Your task to perform on an android device: I want to share the ´ Tour to Amsterdam´ document with my buddy karin at karin.iversen@example.com using Gmail.
Image 0: 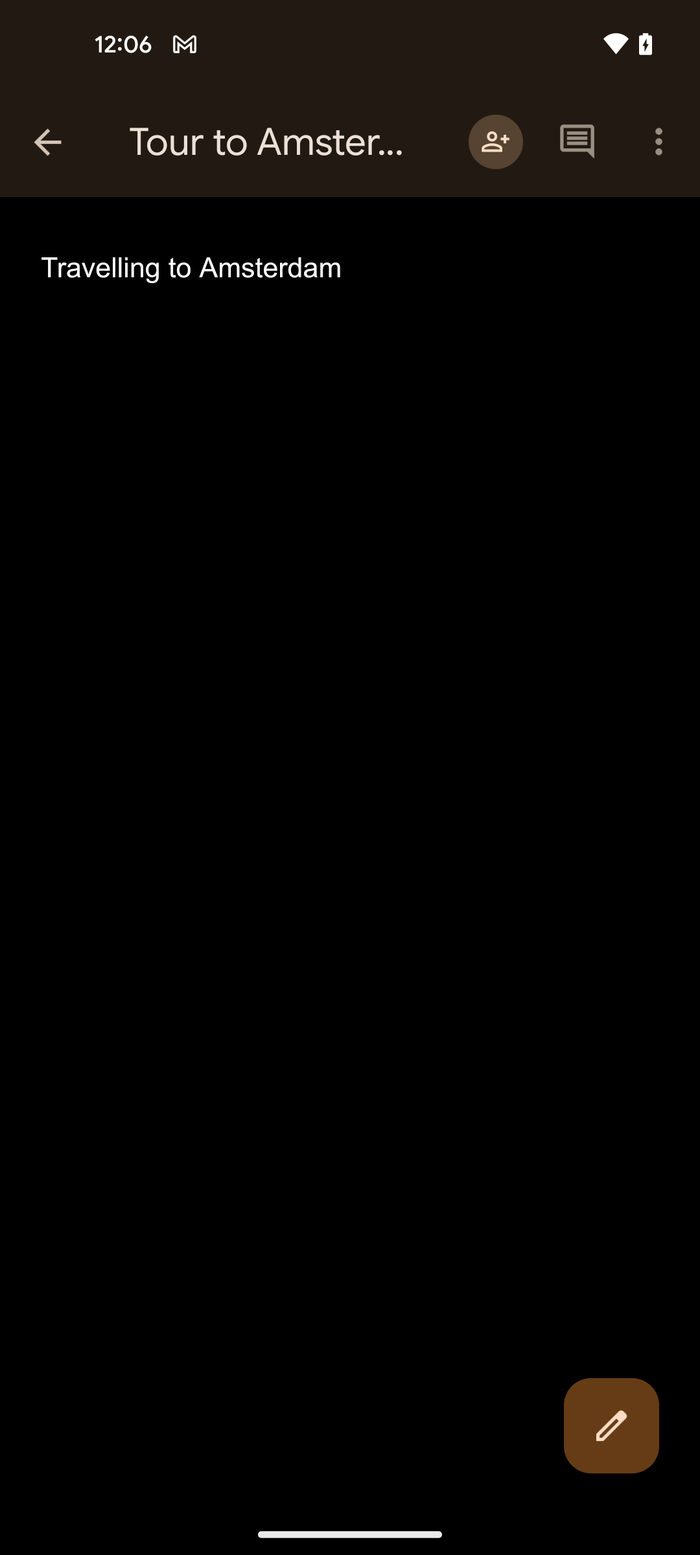
Tap on the three dots menu icon 
Step 0: click (659, 141)
Image 1: 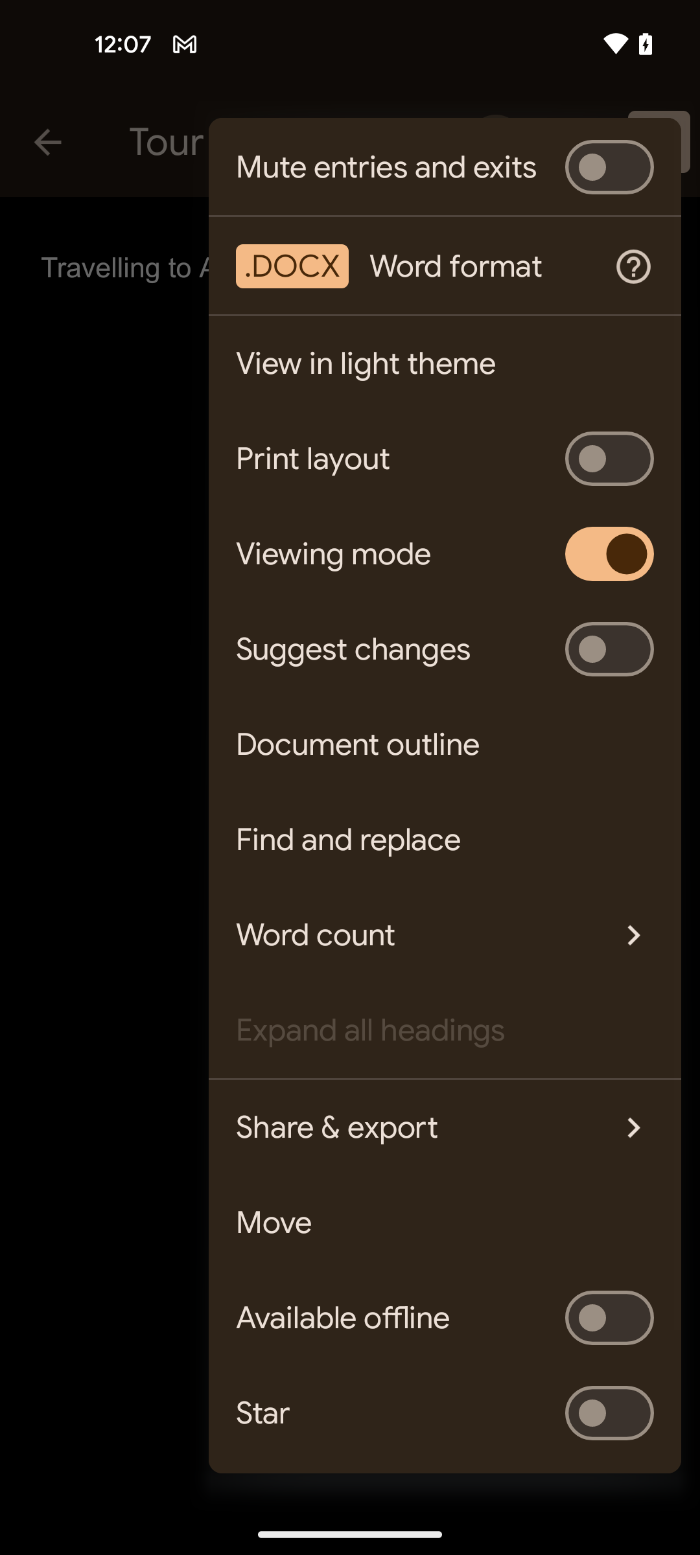
Click on the share & export option
Step 1: click (410, 1127)
Image 2: 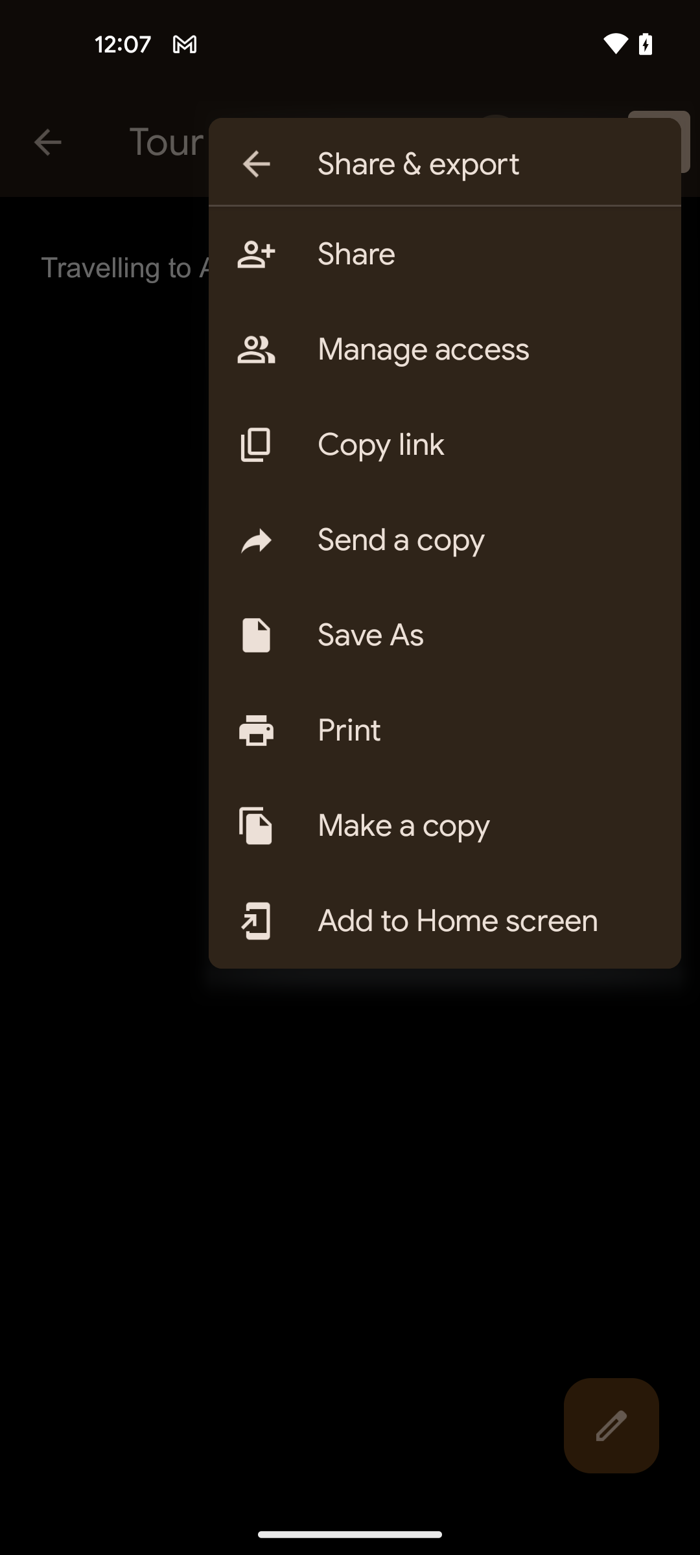
Tap on the manage access option
Step 2: click (485, 349)
Image 3: 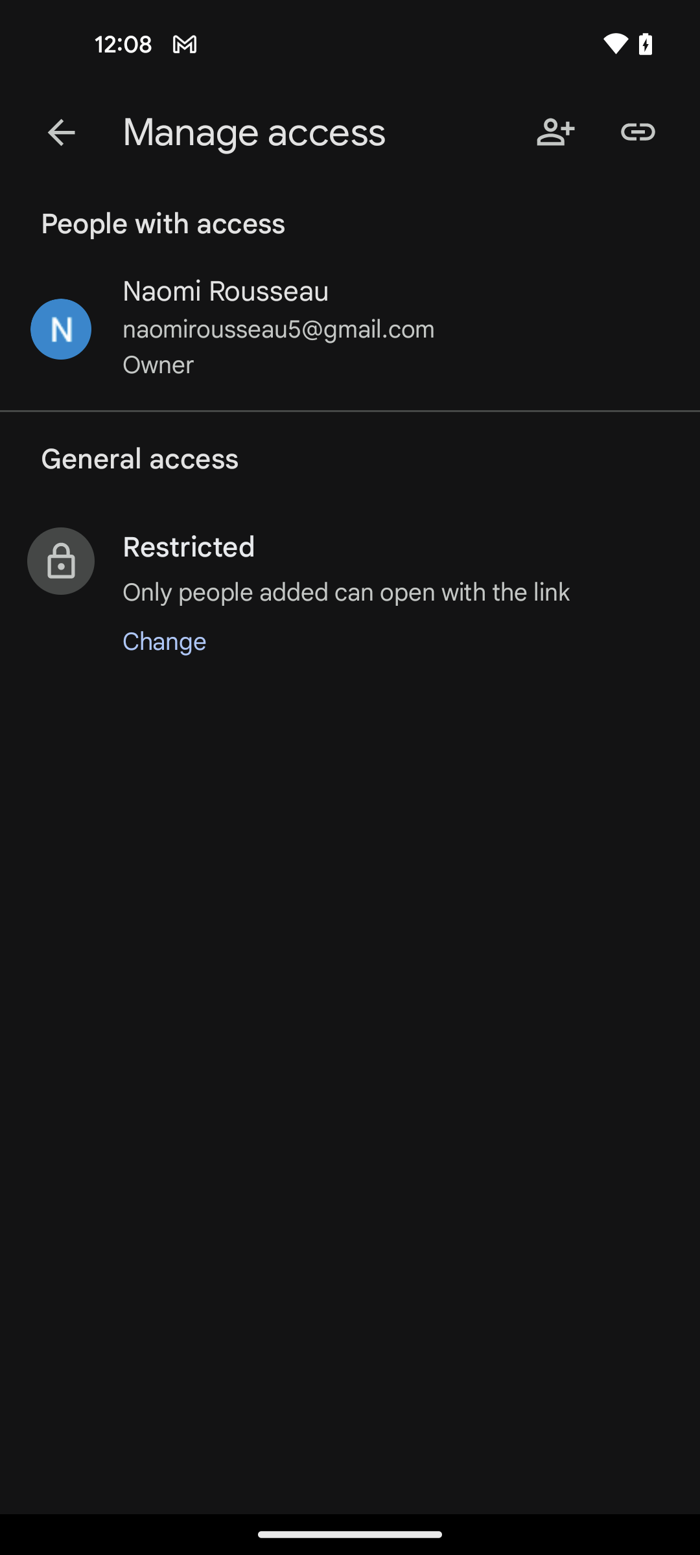
Click on the link option
Step 3: click (638, 132)
Image 4: 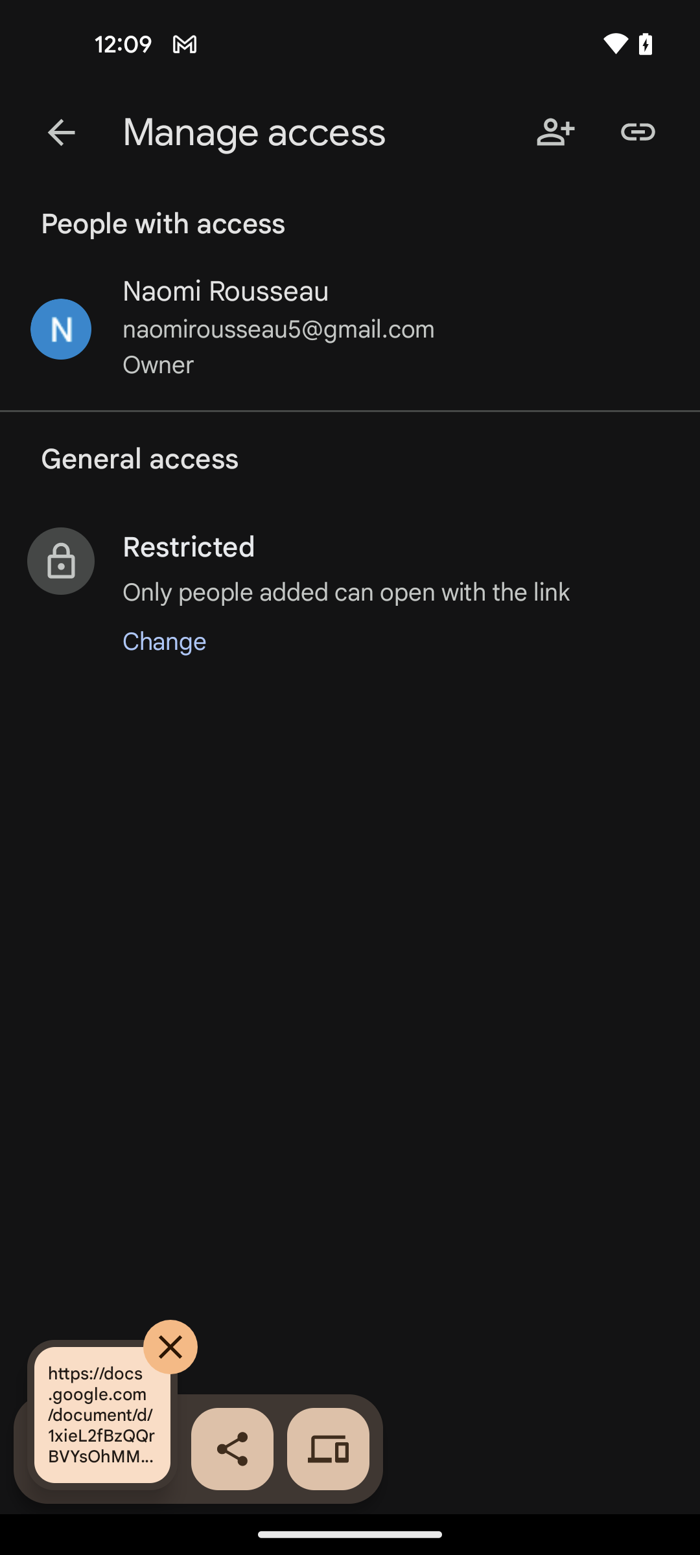
Tap on the share icon option
Step 4: click (232, 1449)
Image 5: 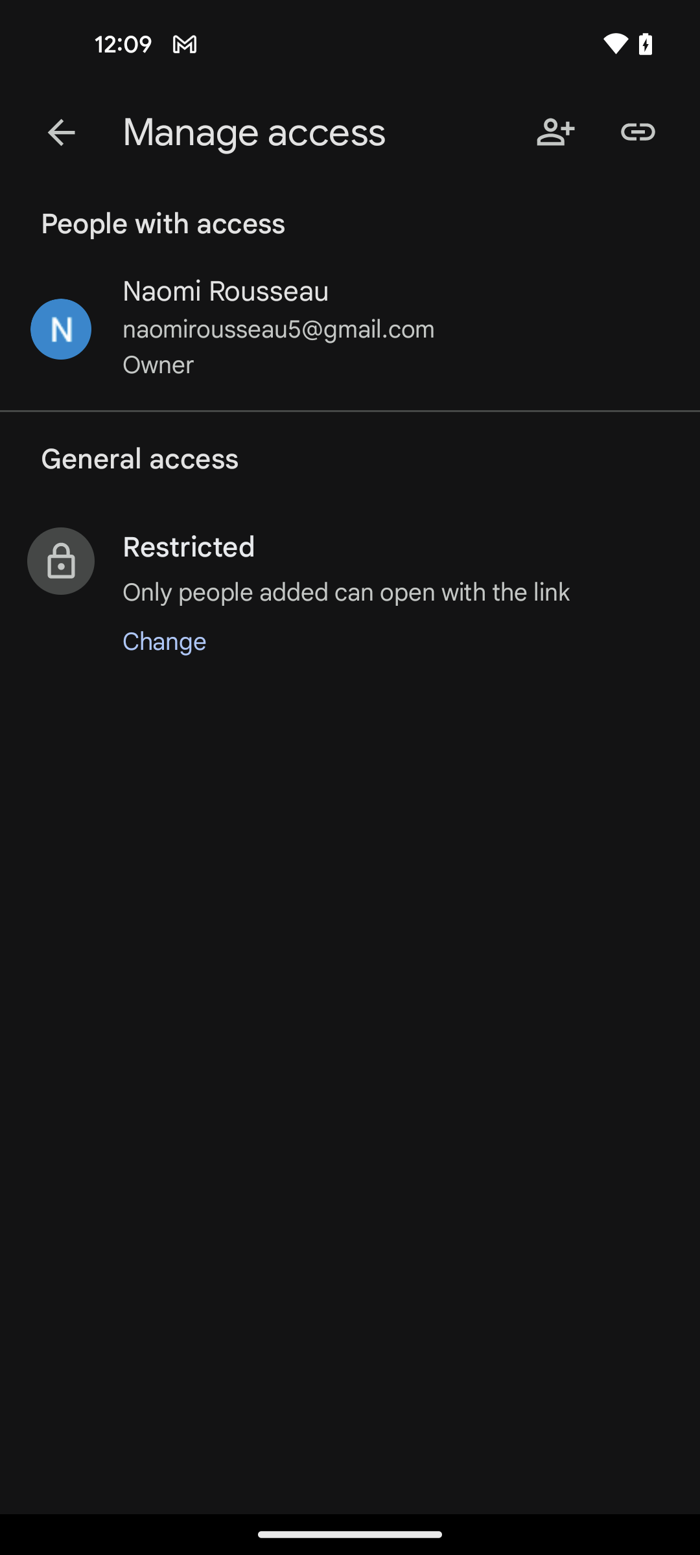
Tap on the share icon option
Step 5: wait
Image 6: 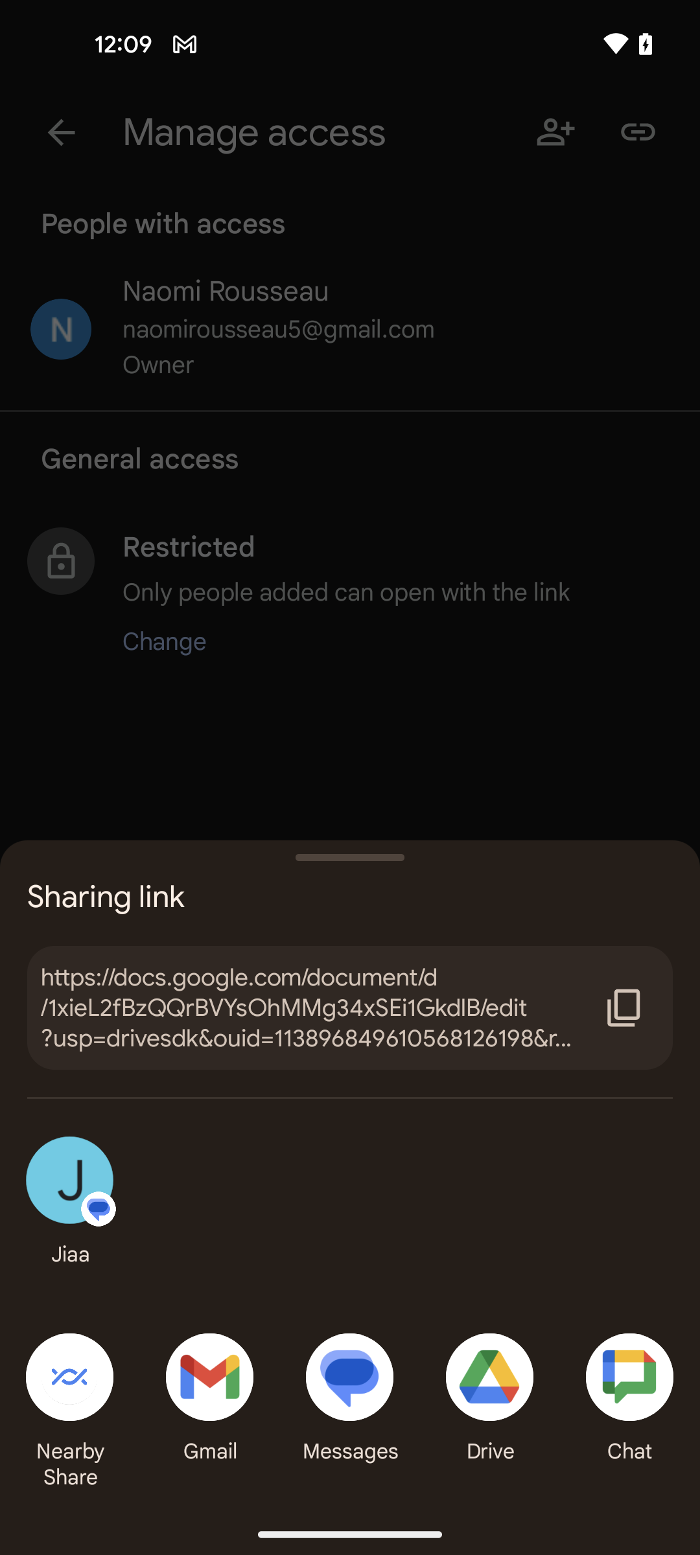
Select the gmail option
Step 6: click (209, 1377)
Image 7: 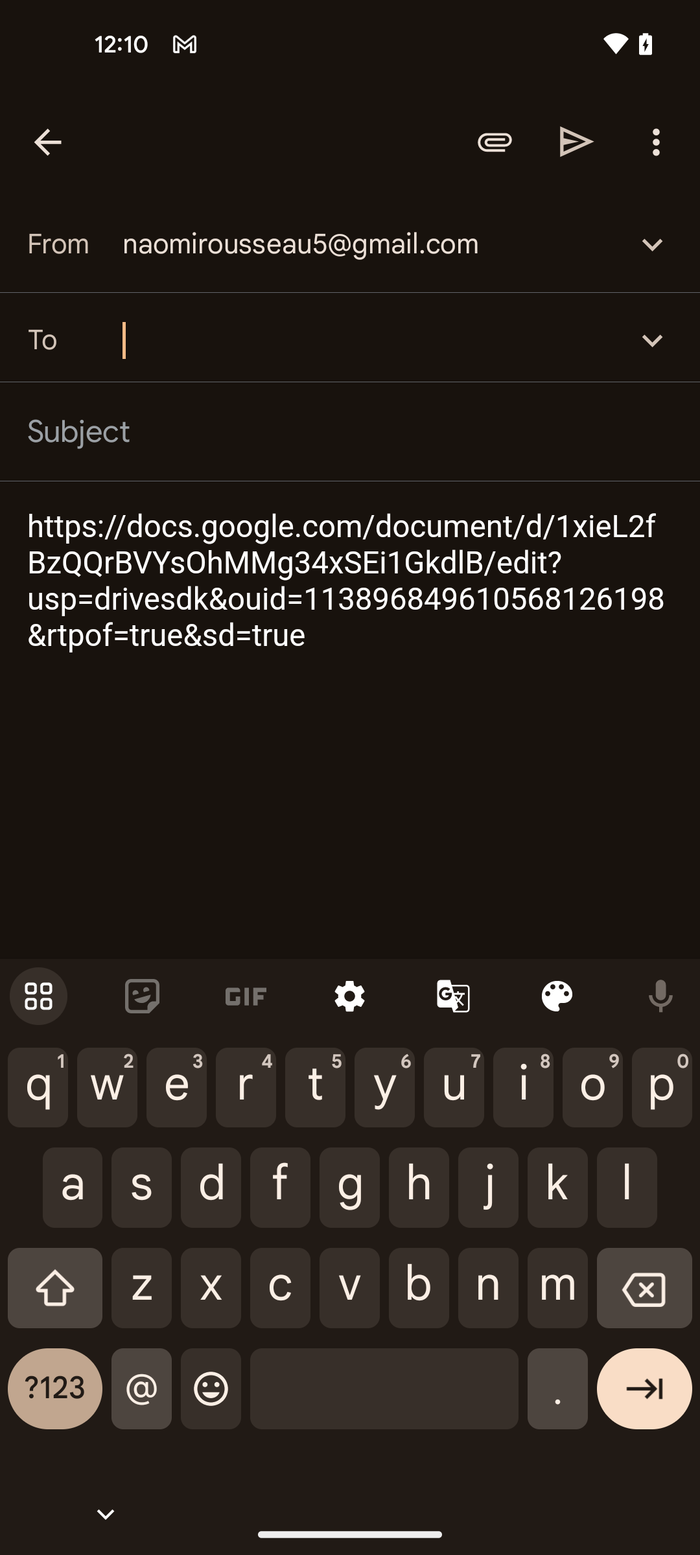
Select the recipient id to karin.iversen@example.com
Step 7: type "karin.iversen@example.com"
Image 8: 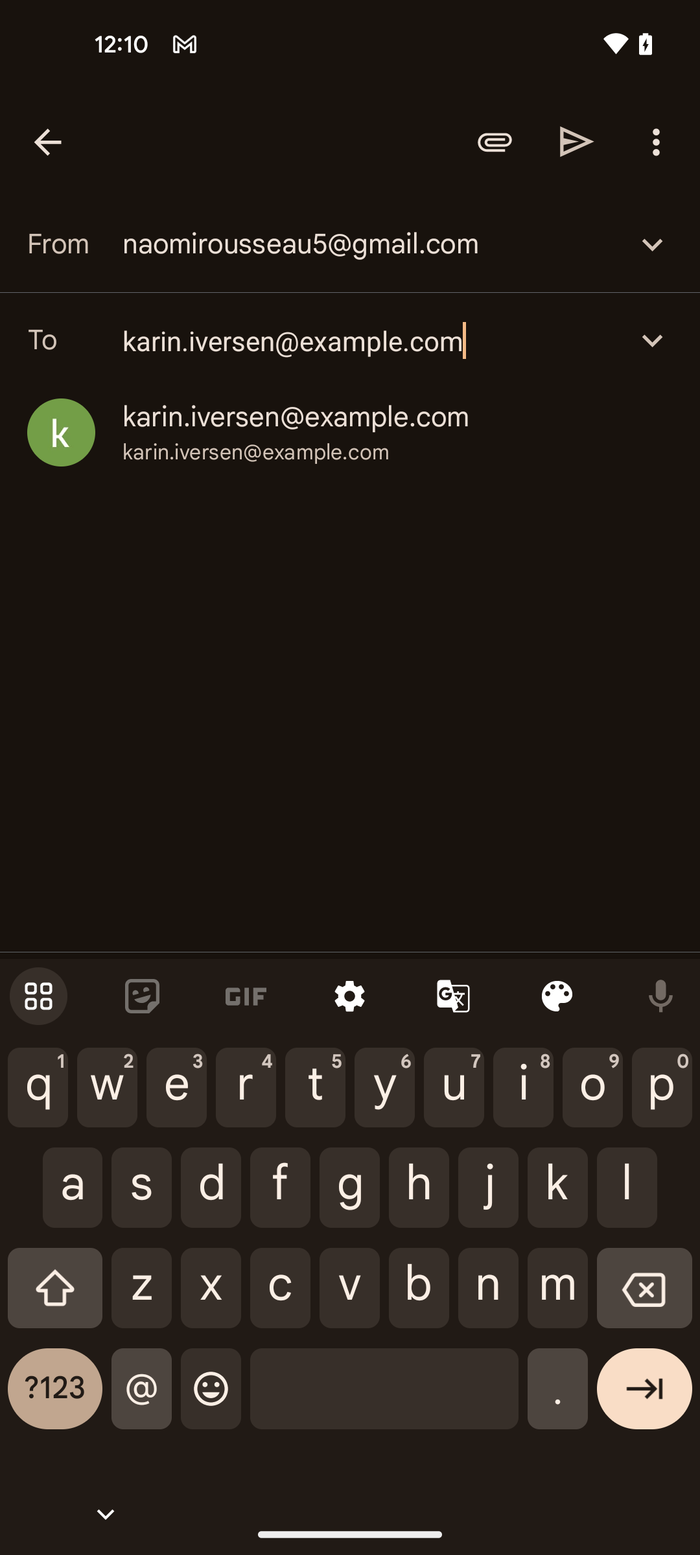
Tap on the send icon
Step 8: click (130, 44)